Your task to perform on an android device: I want to open the previously created document called Untitled document
Image 0: 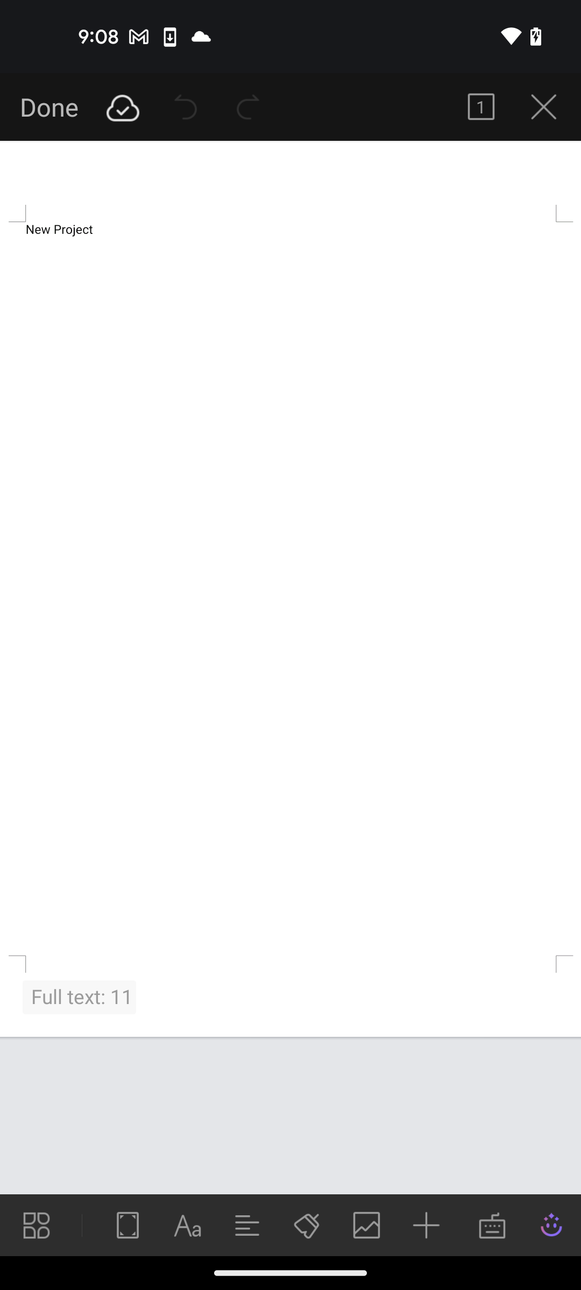
go back
Step 0: press back button
Image 1: 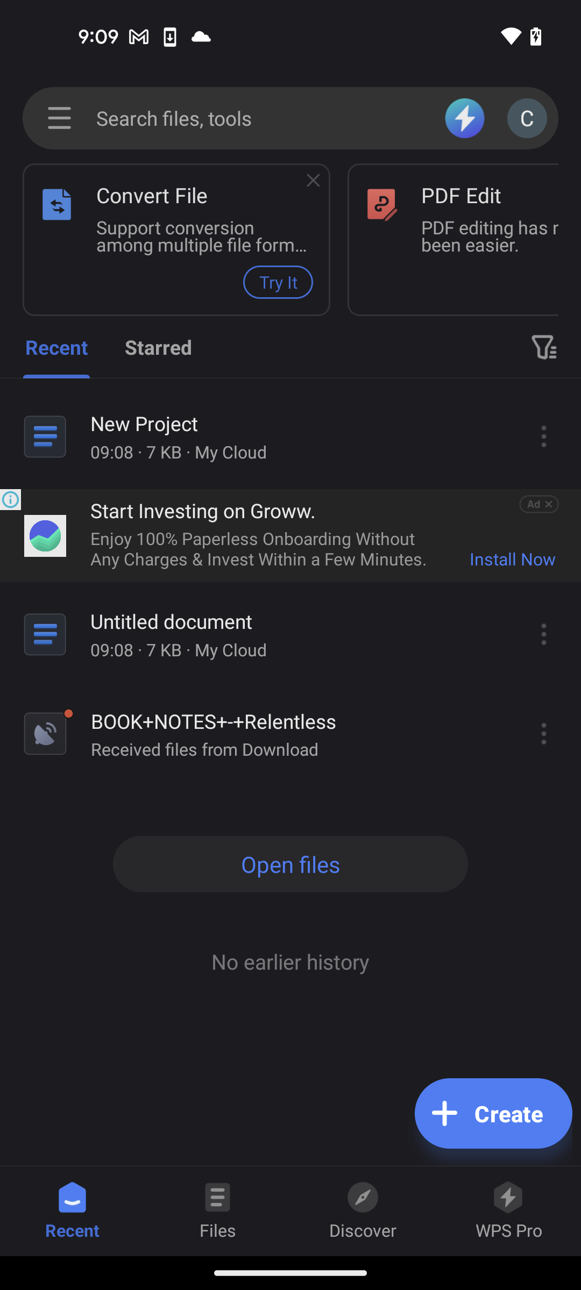
click on Untitled document to open
Step 1: click (294, 621)